Your task to perform on an android device: Show me the Pull & Bear chunky loafer shoe in black on the ASOS app.
Image 0: 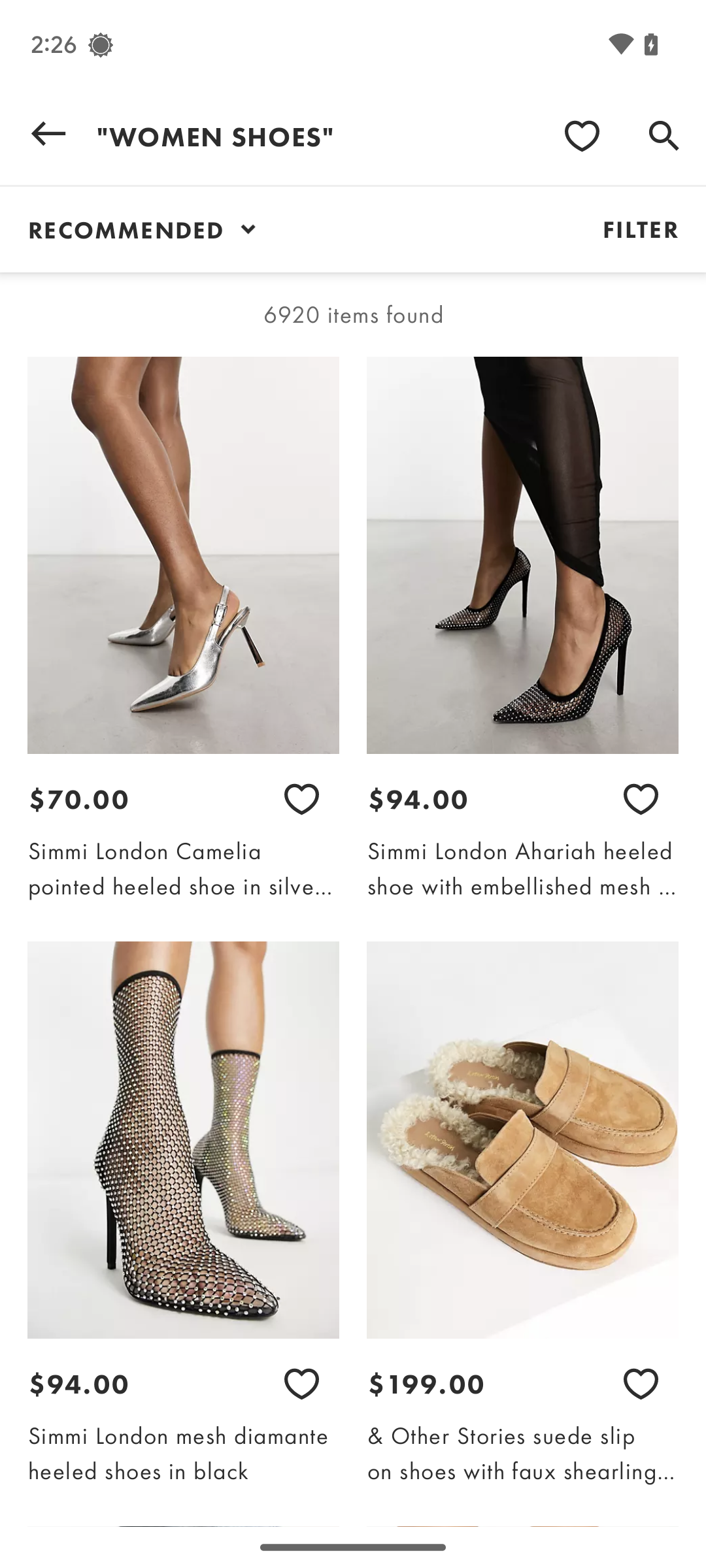
Scroll up until you find the Pull & Bear chunky loafer shoe in black.
Step 0: scroll down
Image 1: 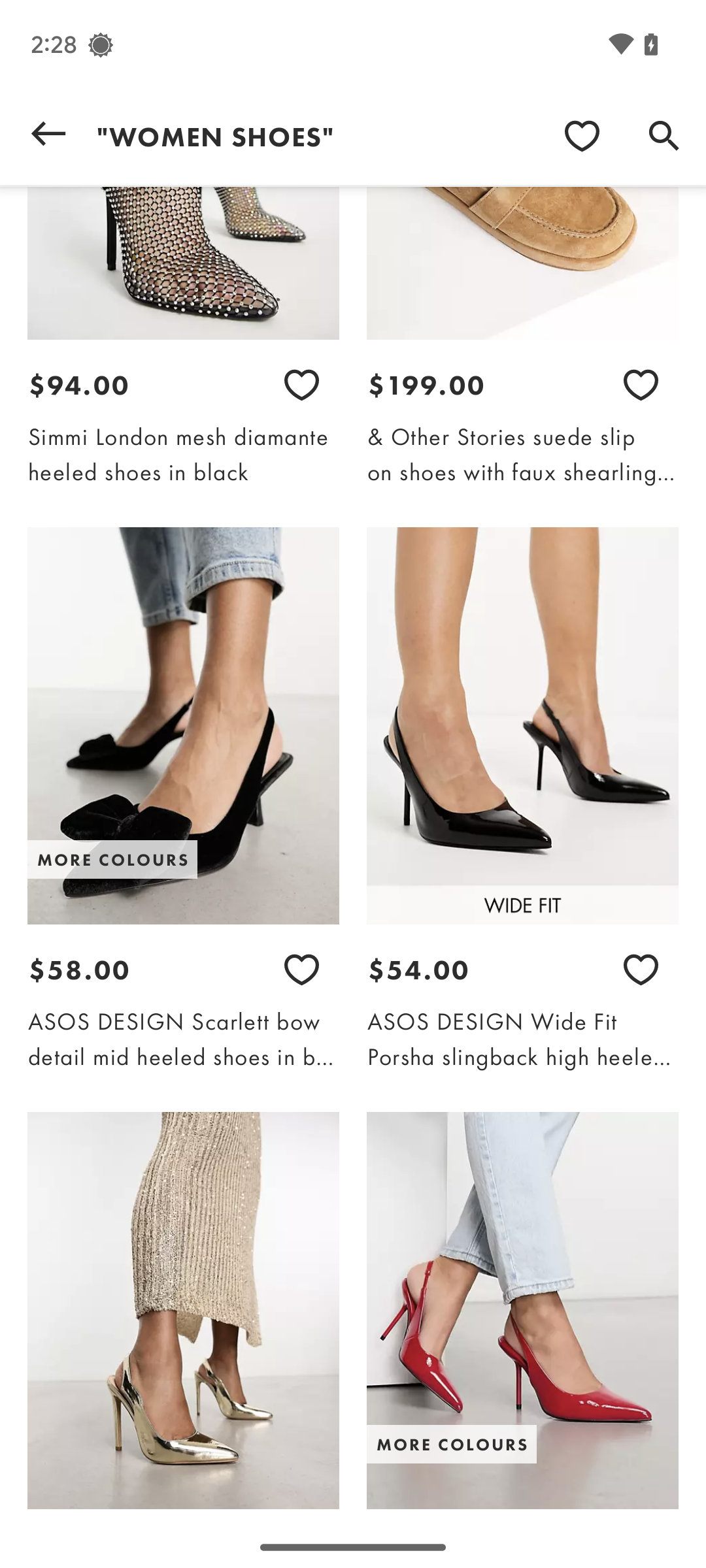
Scroll up until you find the Pull & Bear chunky loafer shoe in black.
Step 1: scroll down
Image 2: 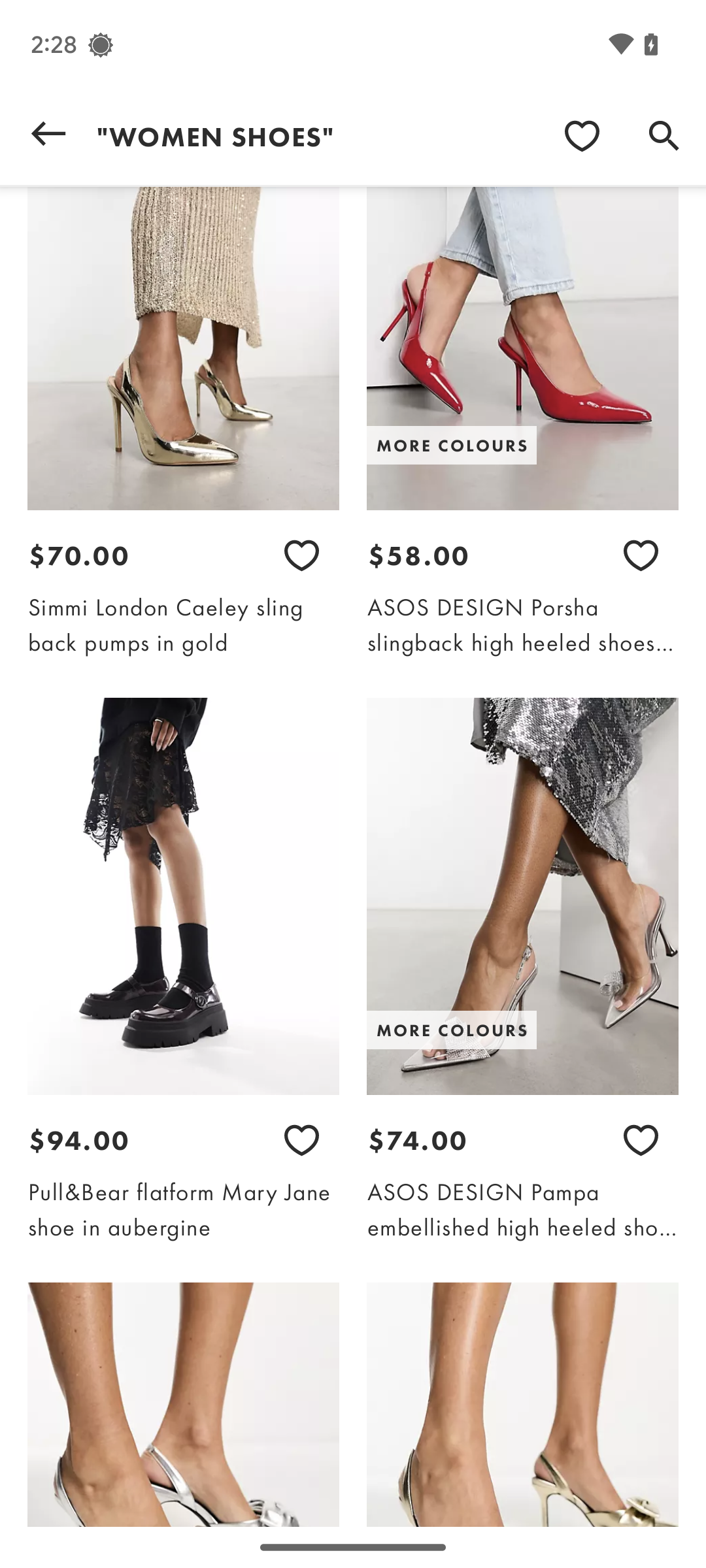
Scroll up until you find the Pull & Bear chunky loafer shoe in black.
Step 2: scroll down
Image 3: 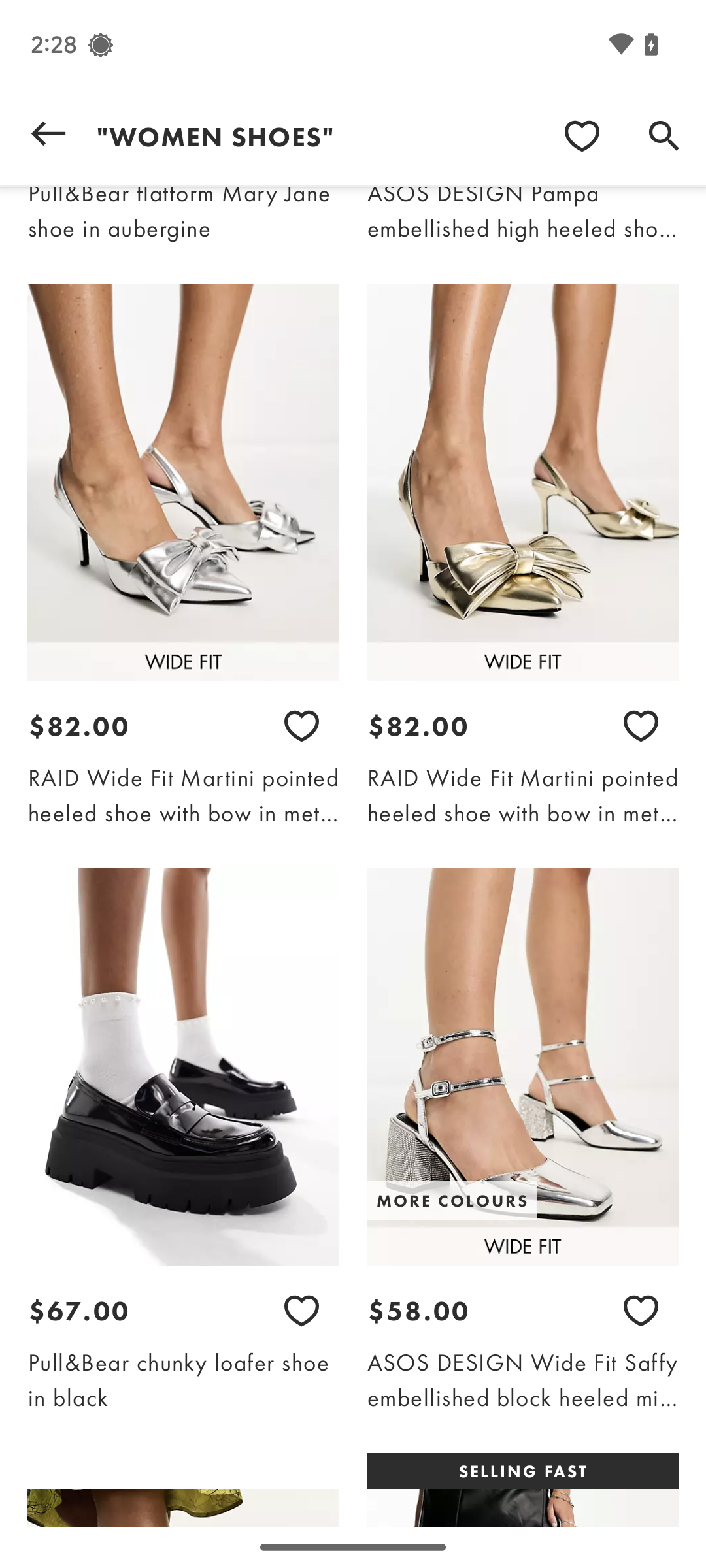
Click on the Pull & Bear chunky loafer shoe in black.
Step 3: click (183, 1139)
Image 4: 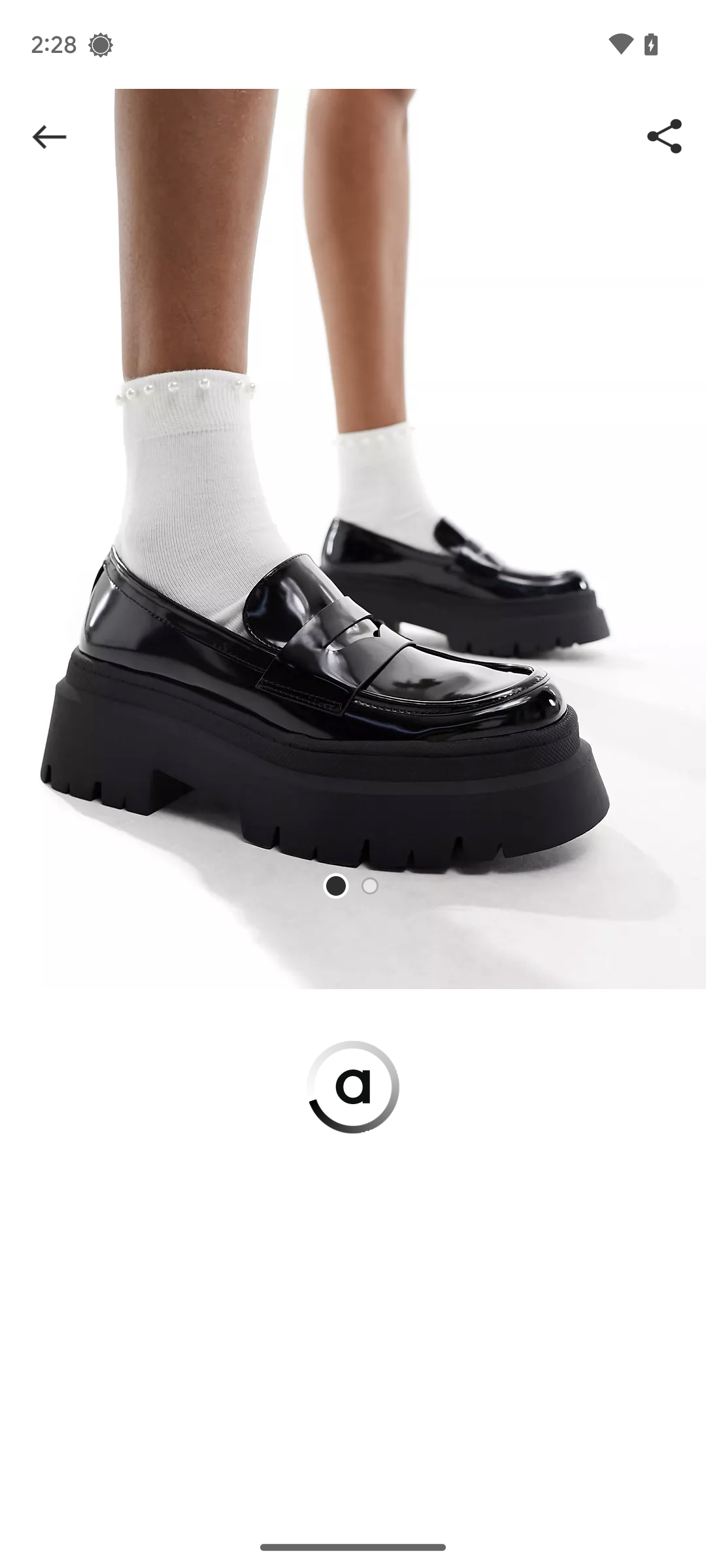
Click on the Pull & Bear chunky loafer shoe in black.
Step 4: wait
Image 5: 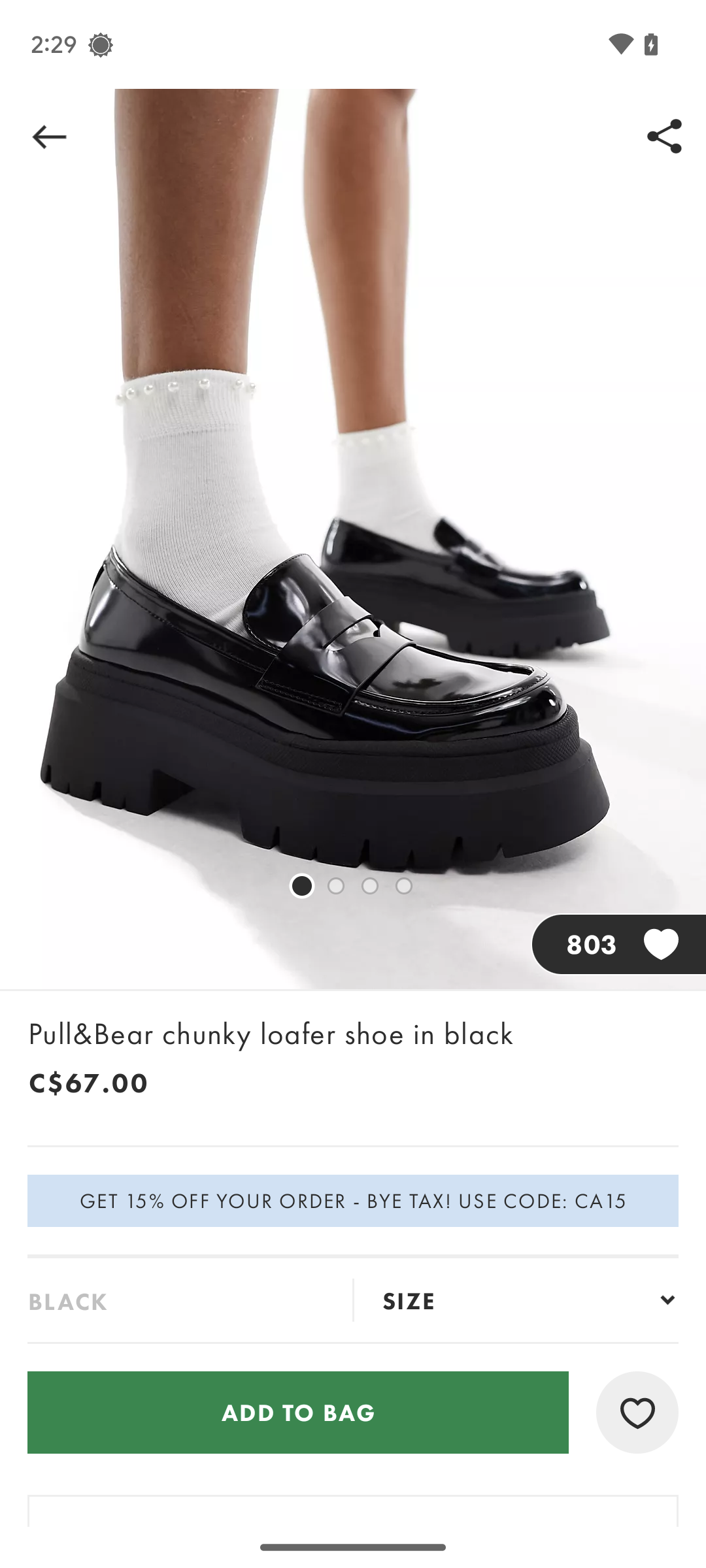
Swipe from right to left to view the images of shoes.
Step 5: scroll right
Image 6: 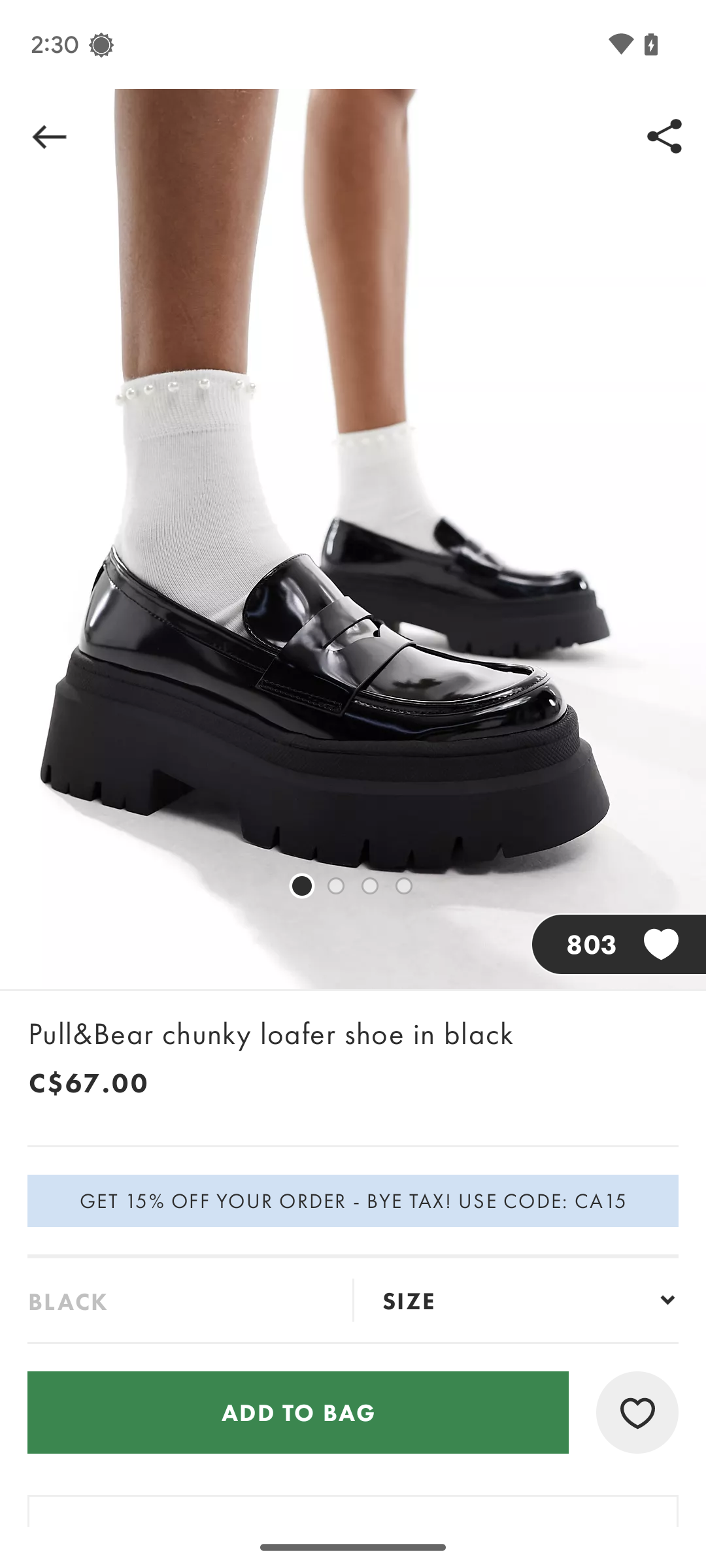
Swipe from right to left to view the images of shoes.
Step 6: scroll right
Image 7: 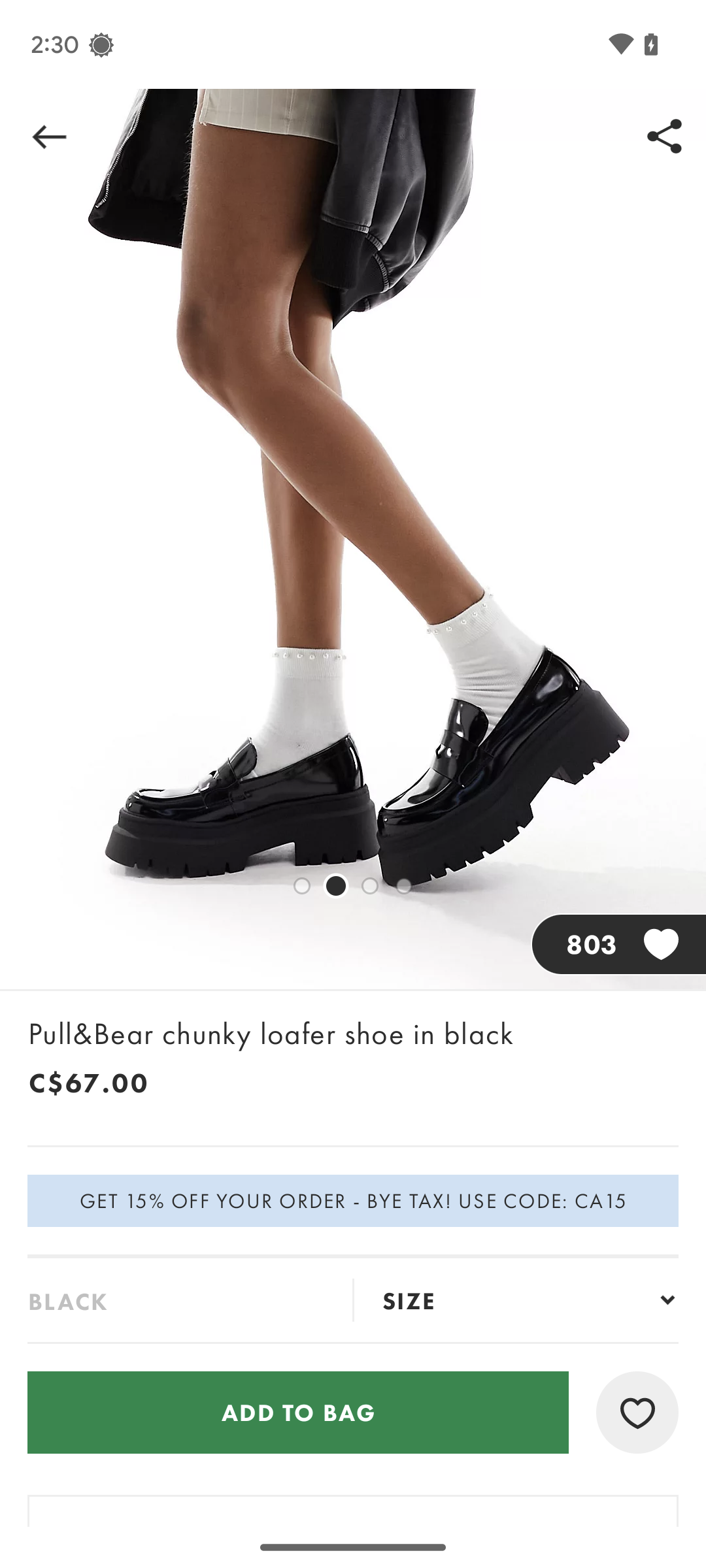
Swipe from right to left to view the images of shoes.
Step 7: scroll right
Image 8: 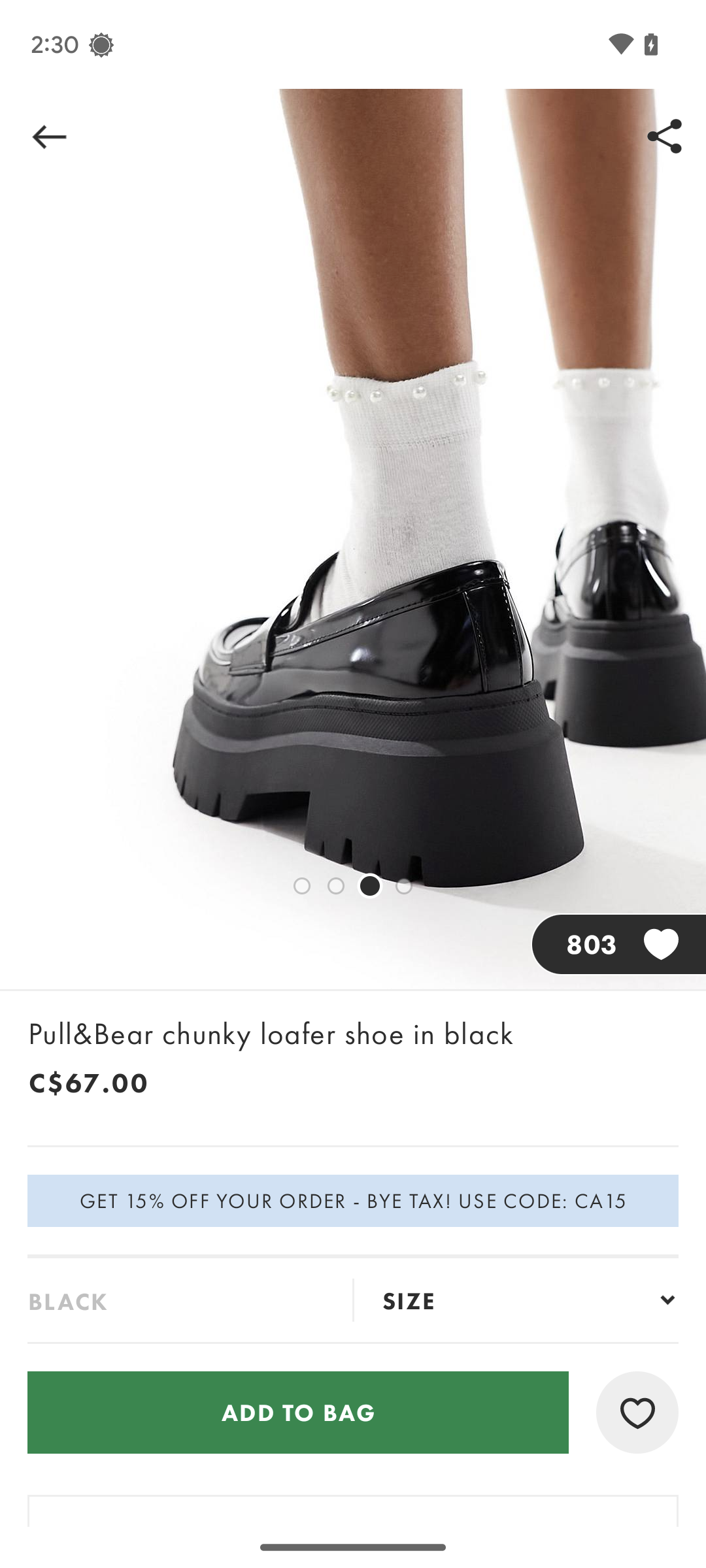
Swipe from right to left to view the images of shoes.
Step 8: scroll right